Your task to perform on an android device: I want to share mushroom lasagna with Jane at janedbwpersonatest@gmail.com.
Image 1: 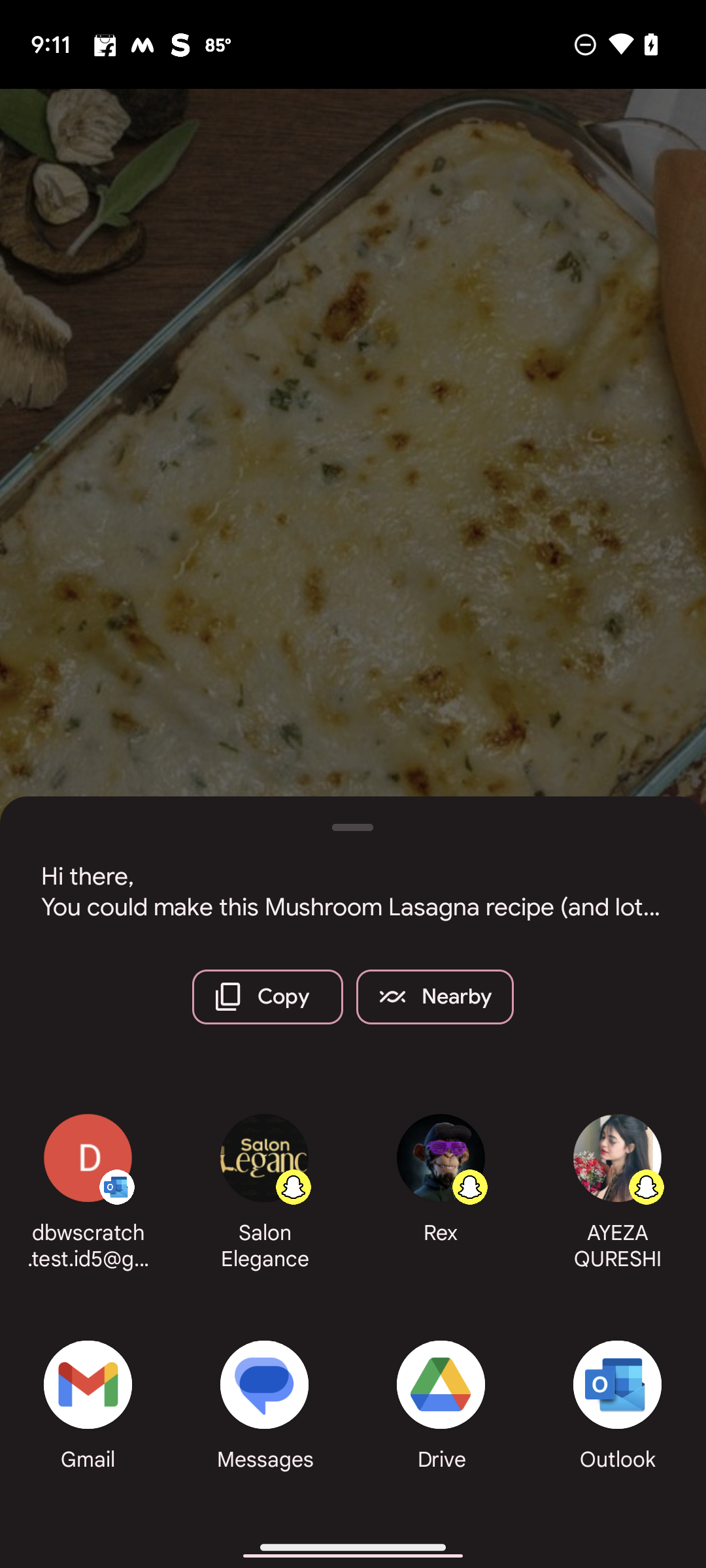
Click on Gmail option.
Step 1: click (94, 1390)
Image 2: 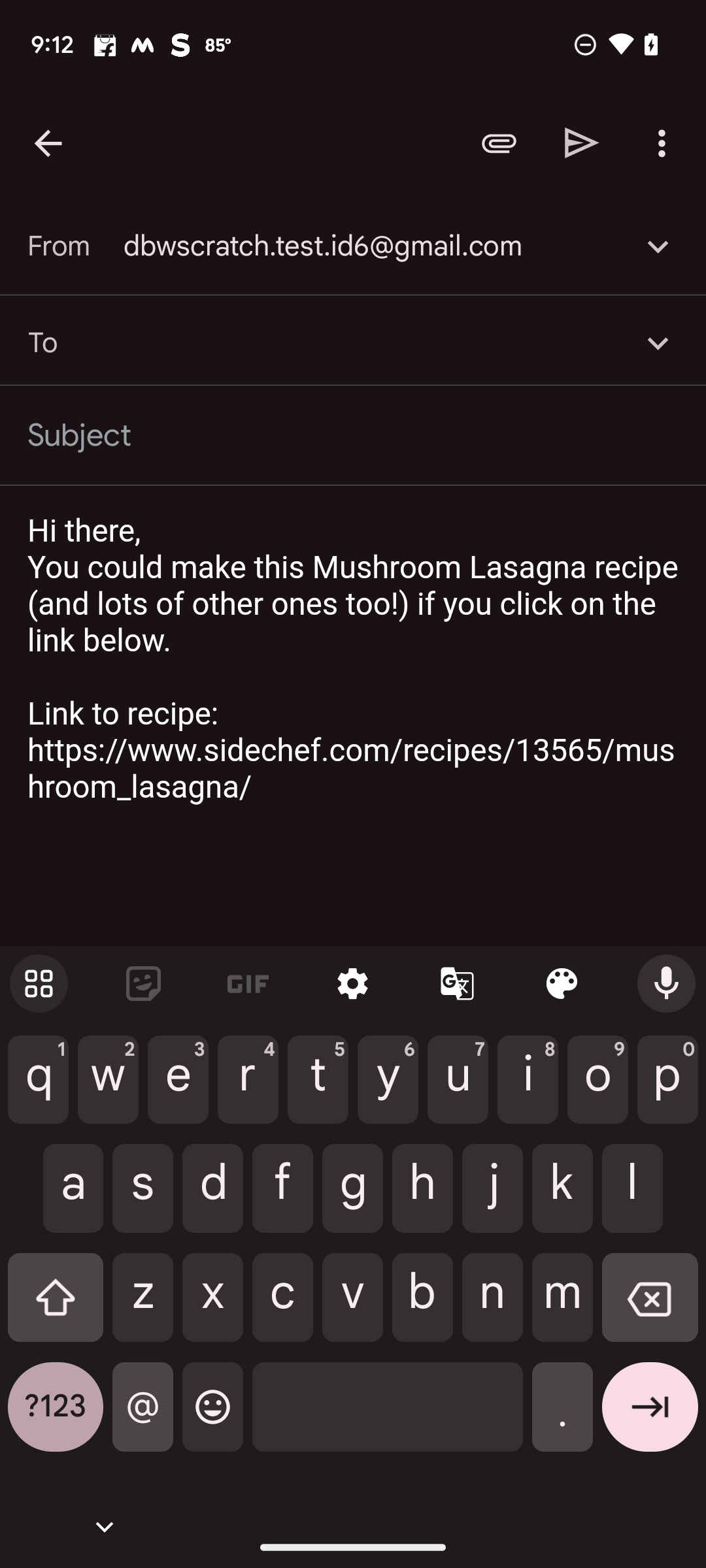
Type recipient as janedbwpersonatest@gmail.com
Step 2: type "janedbwpersonatest@gmail.com"
Image 3: 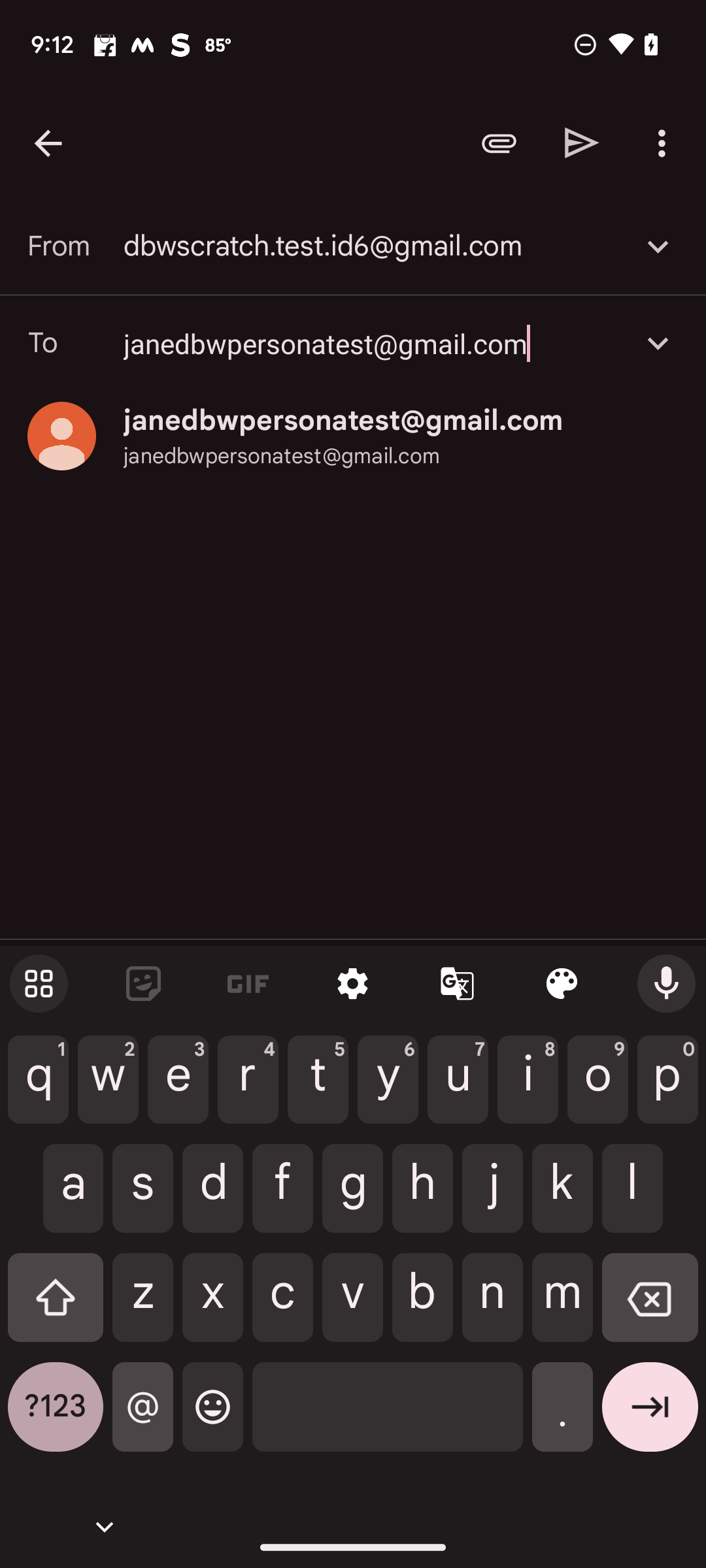
Click on the janedbwpersonatest@gmail.com
Step 3: click (343, 420)
Image 4: 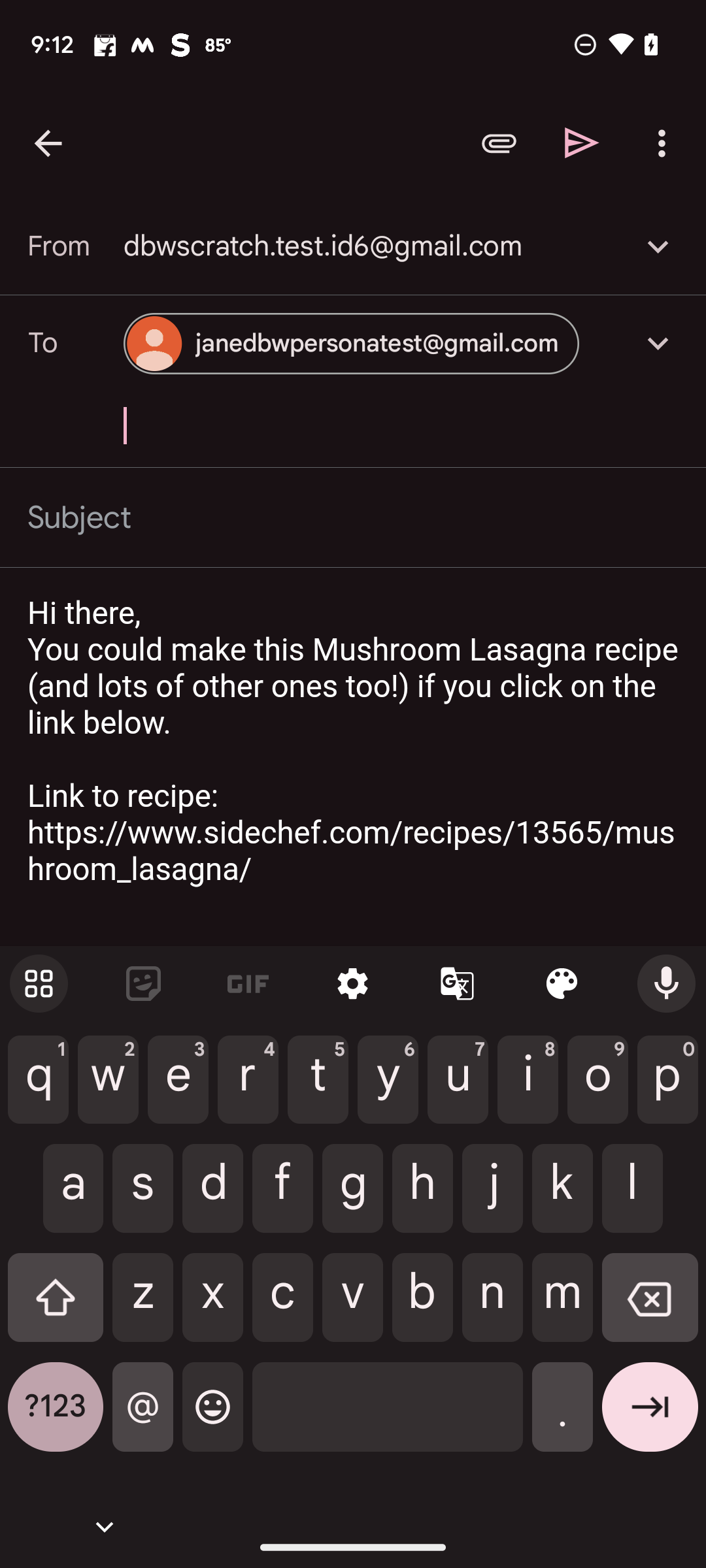
Click on the send icon
Step 4: click (582, 142)